Your task to perform on an android device: My wife has asked me to buy a car for our comfort and touring, and I too have been thinking of buying a used car for a long time. I decided to buy my favorite car, the BMW X7 SUV, so search for the used BMW X7 SUV car in good condition in the Edmunds app.
Image 0: 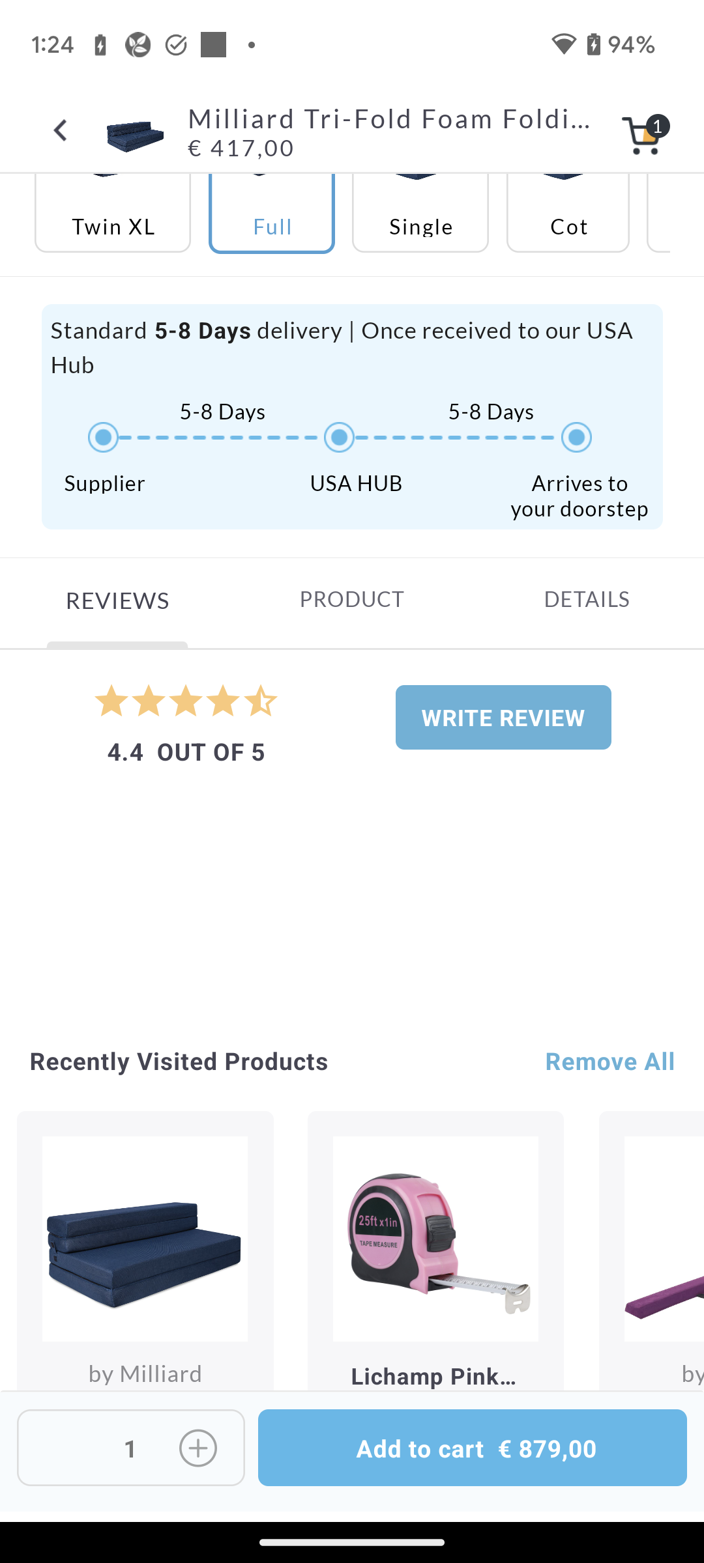
Open the Edmunds app.
Step 0: open app "Edmunds"
Image 1: 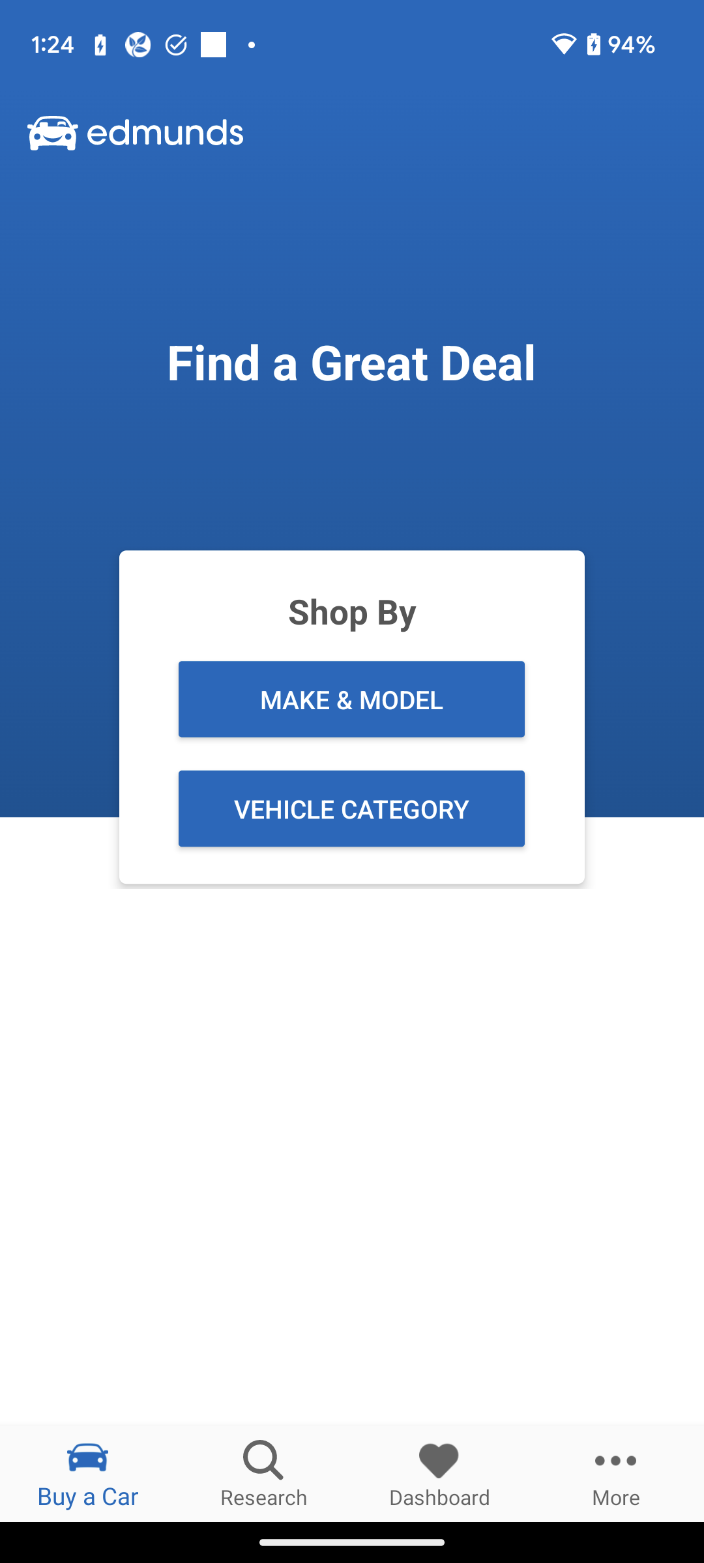
Click on the Research tab at the bottom of the screen to search for the cars.
Step 1: click (264, 1474)
Image 2: 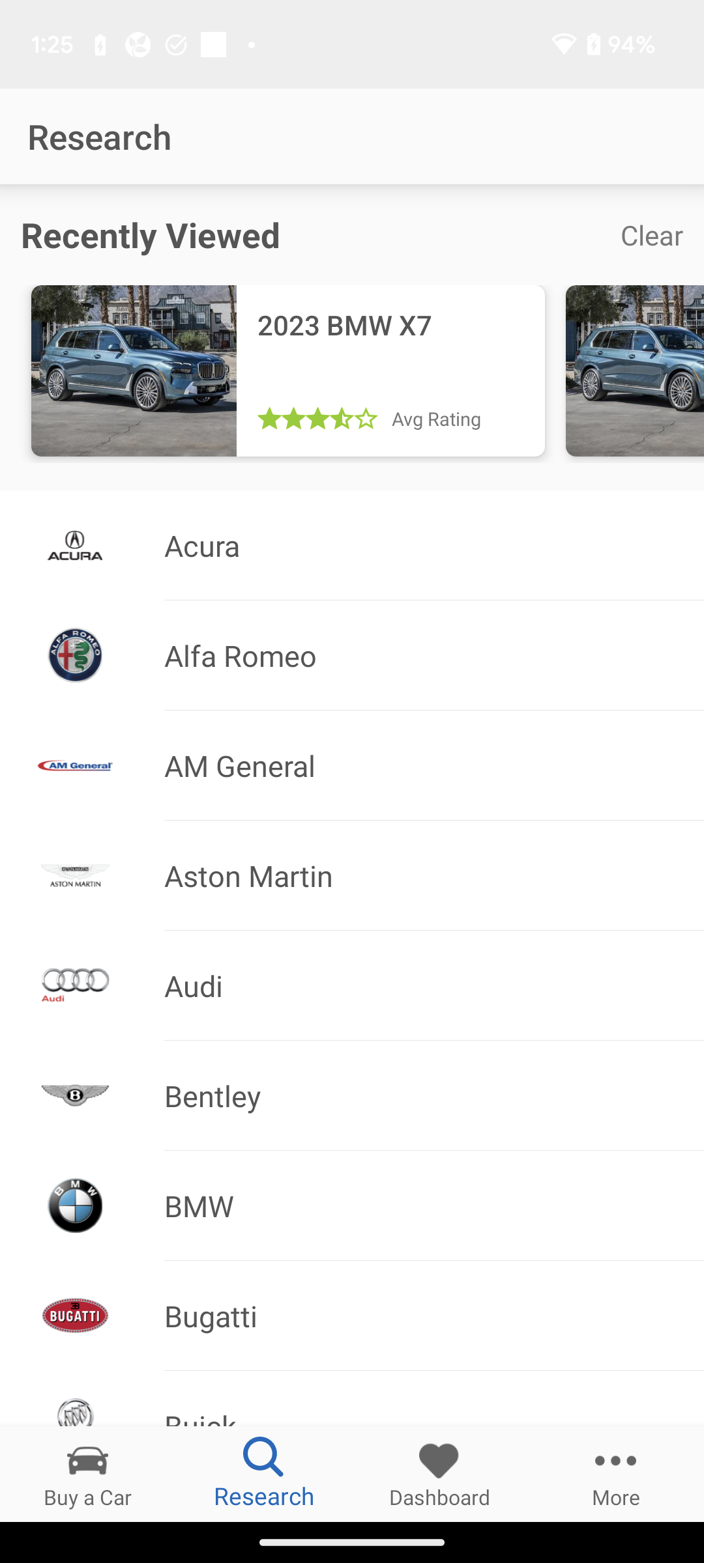
Click on the BMW option to select the brand.
Step 2: click (427, 1205)
Image 3: 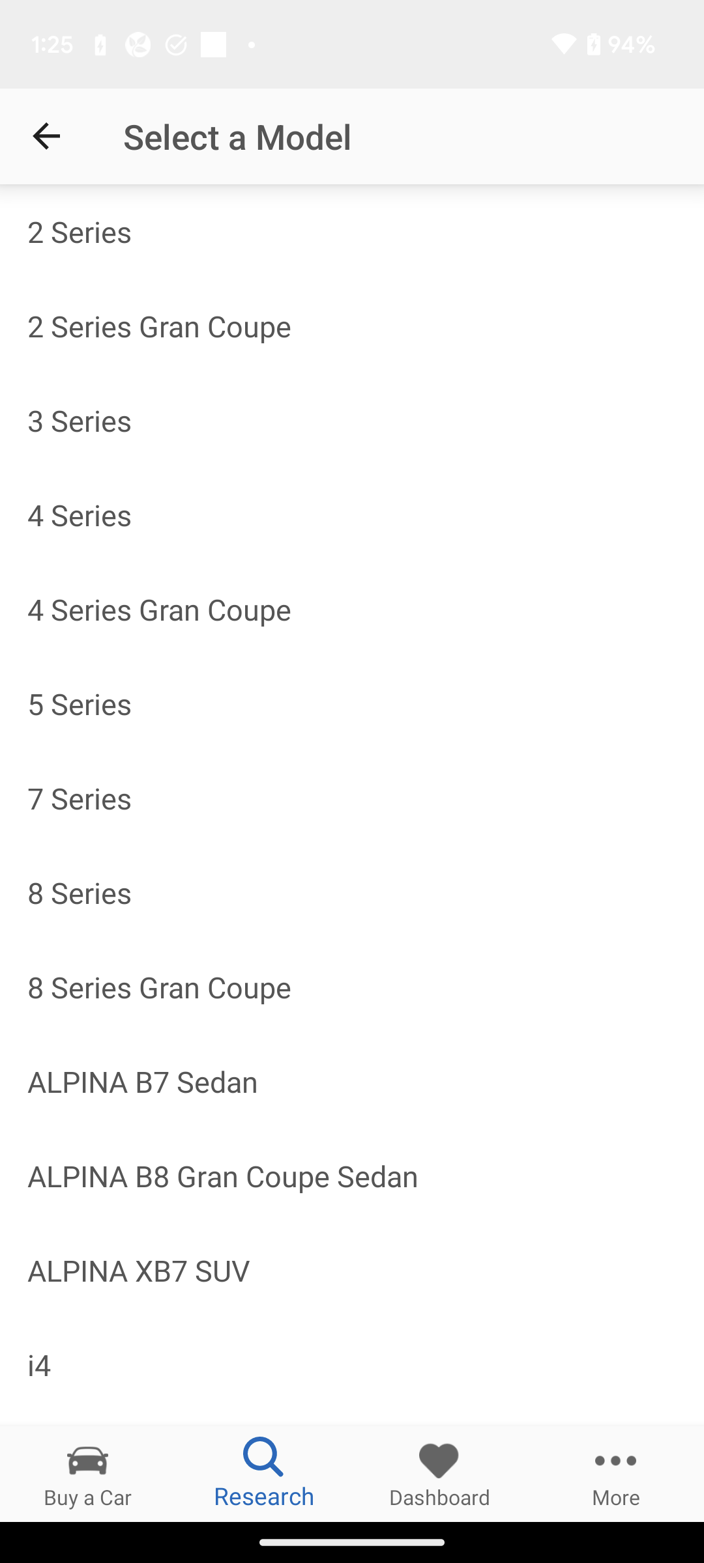
Scroll down to view the X7 model of this car brand.
Step 3: scroll down
Image 4: 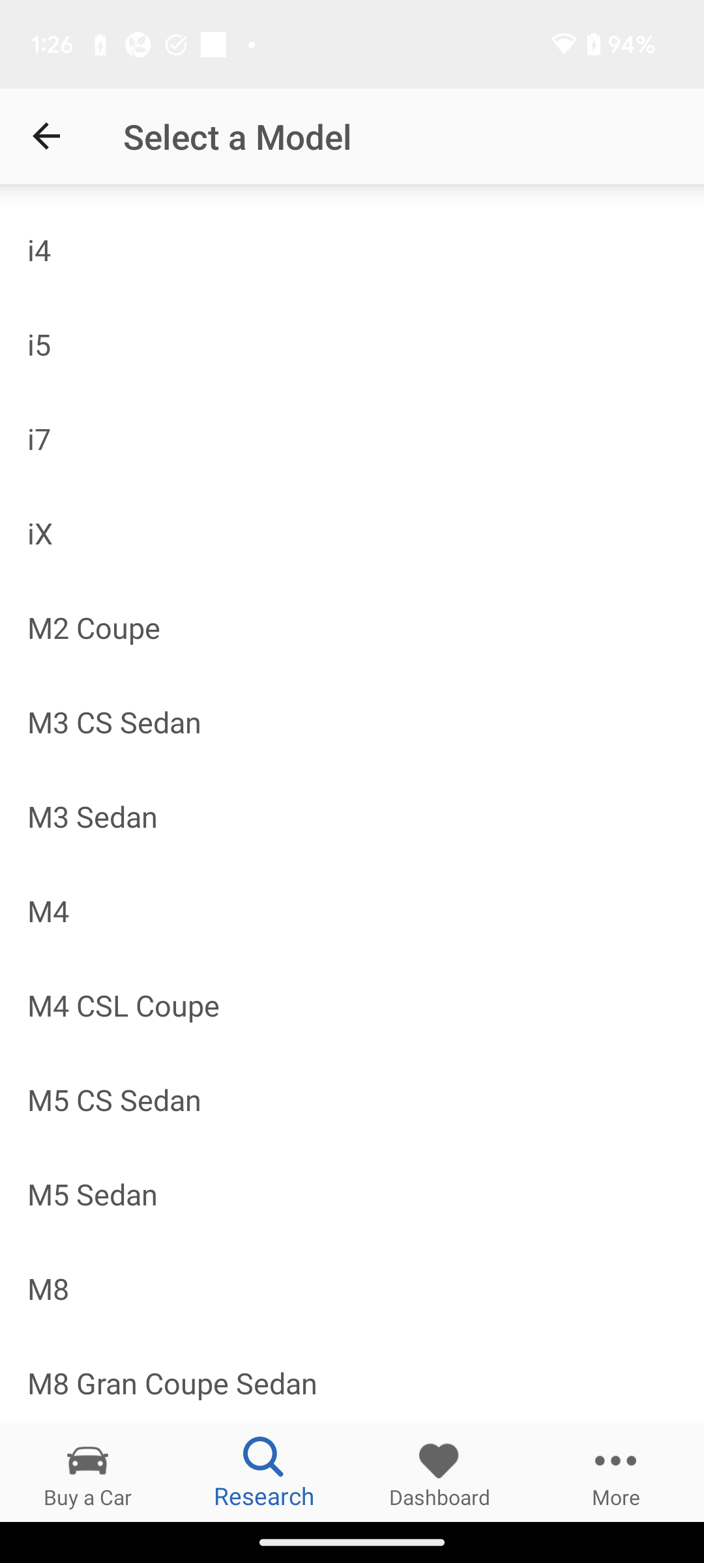
Scroll down to view the X7 model of this car brand.
Step 4: scroll down
Image 5: 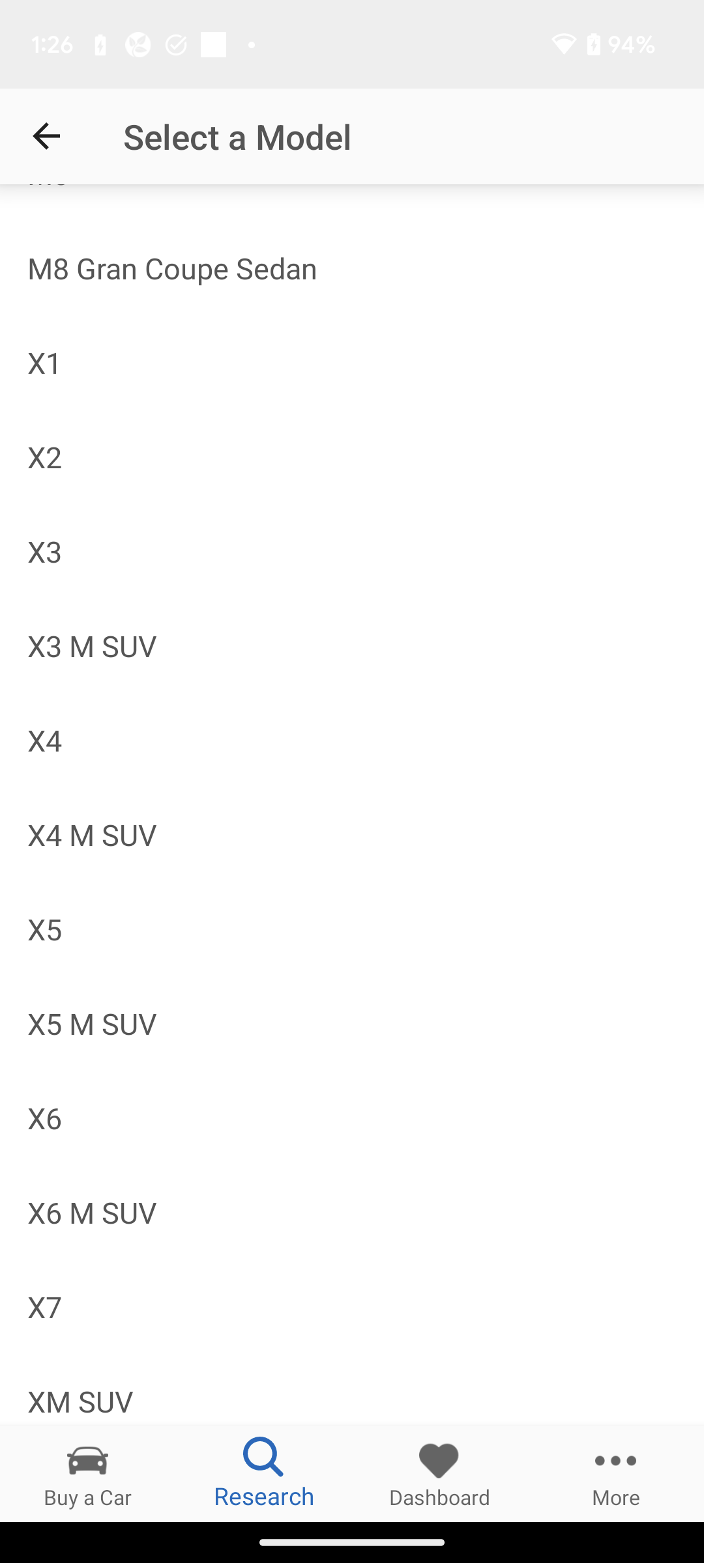
Scroll down to view the X7 model of this car brand.
Step 5: scroll down
Image 6: 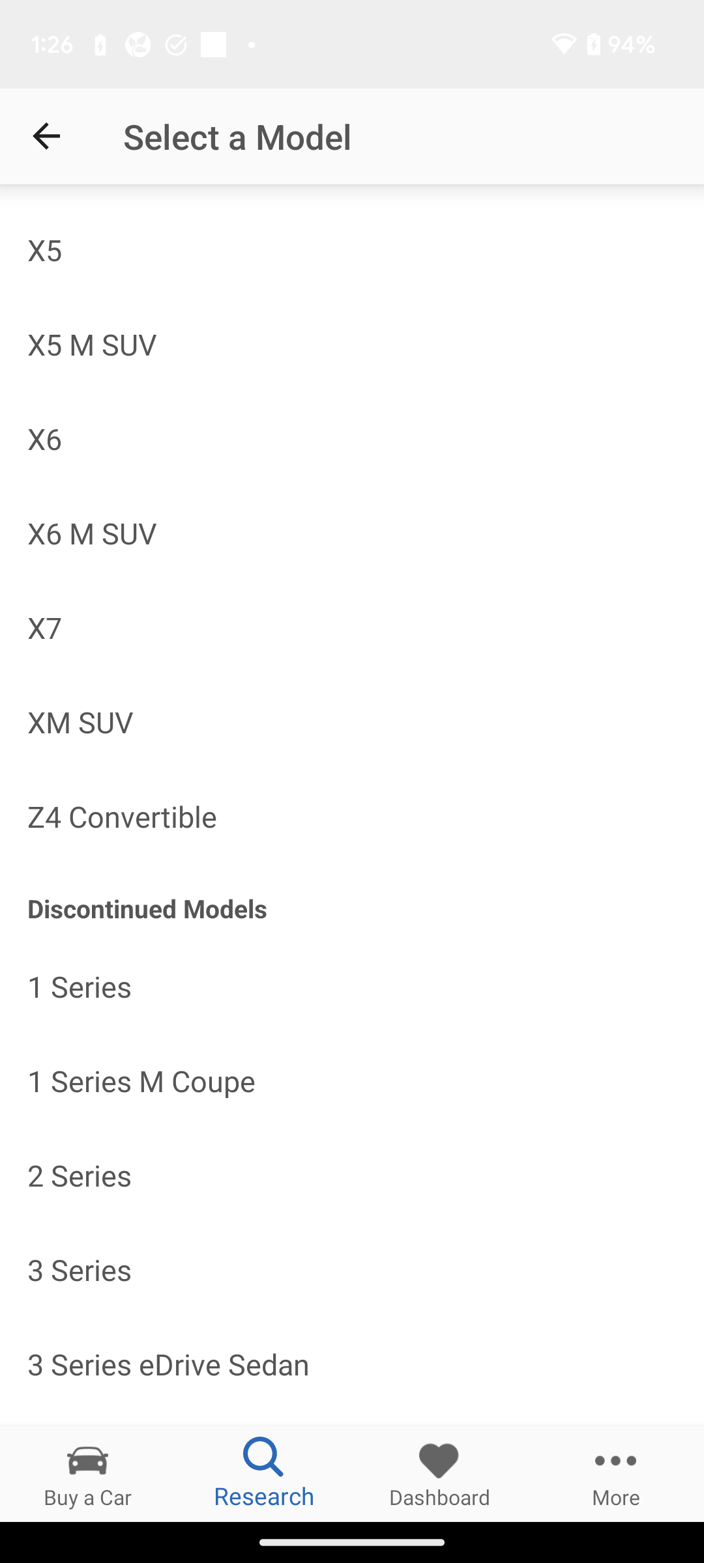
Click on the X7 option to select the model of this car brand.
Step 6: click (352, 627)
Image 7: 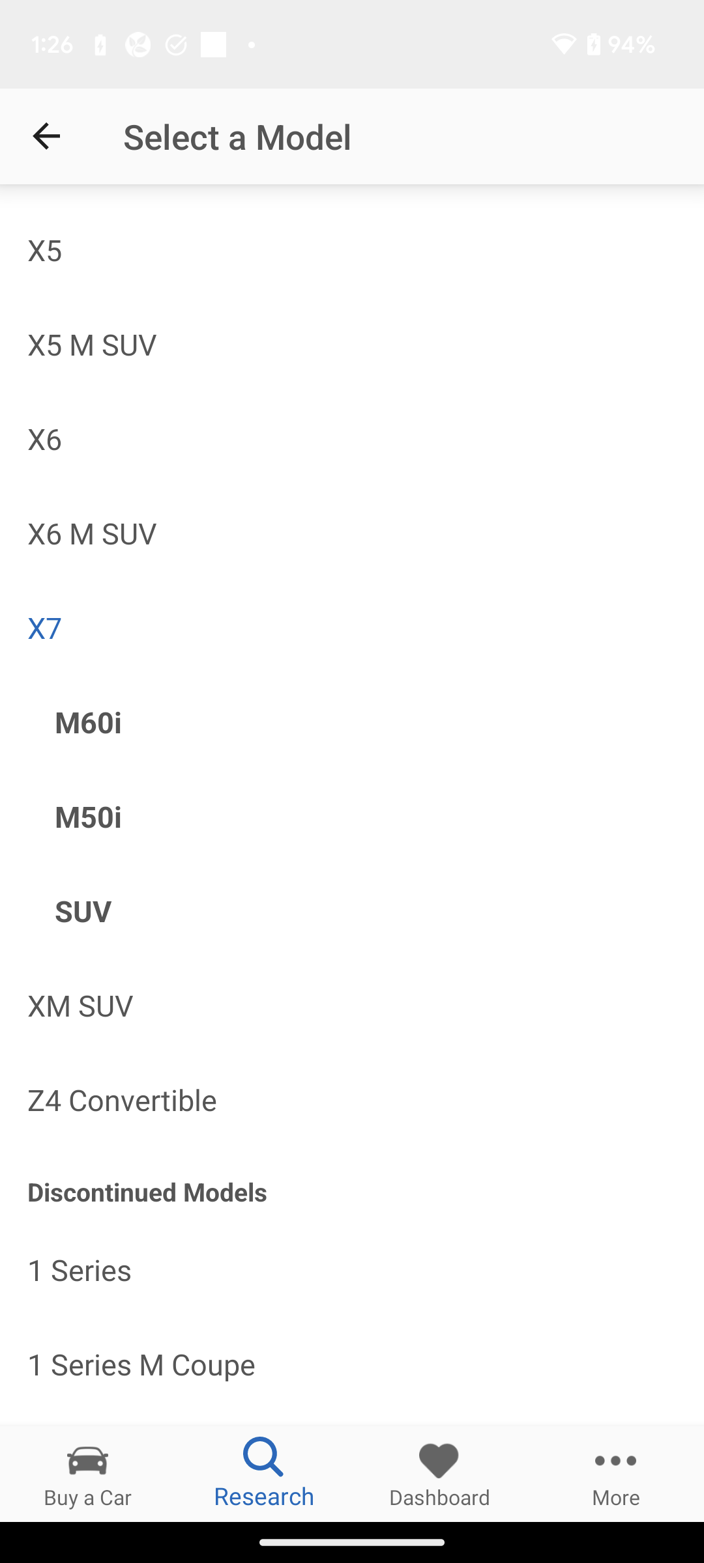
Click on the SUV option to select the version of this car.
Step 7: click (366, 910)
Image 8: 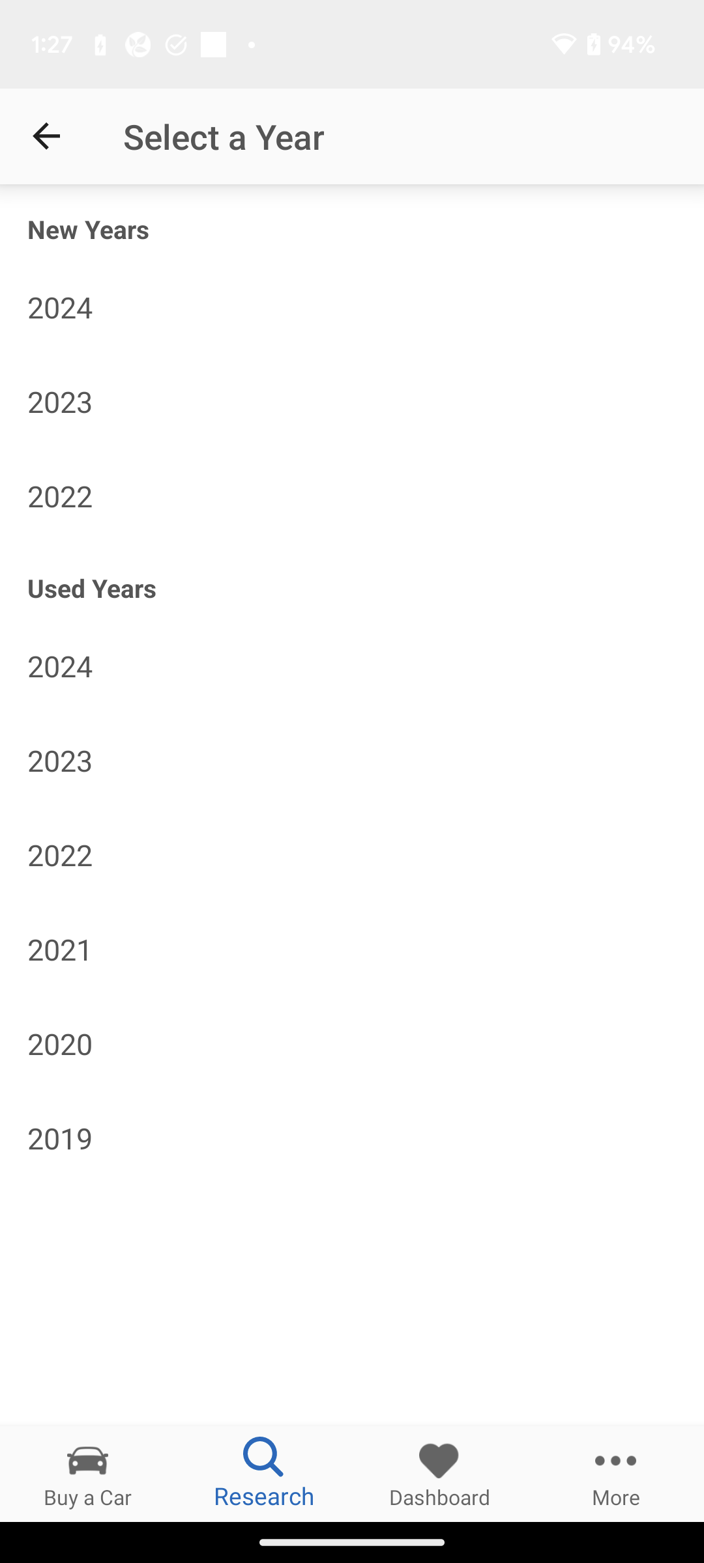
Click on the 2023 option of the Used Years section.
Step 8: click (352, 760)
Image 9: 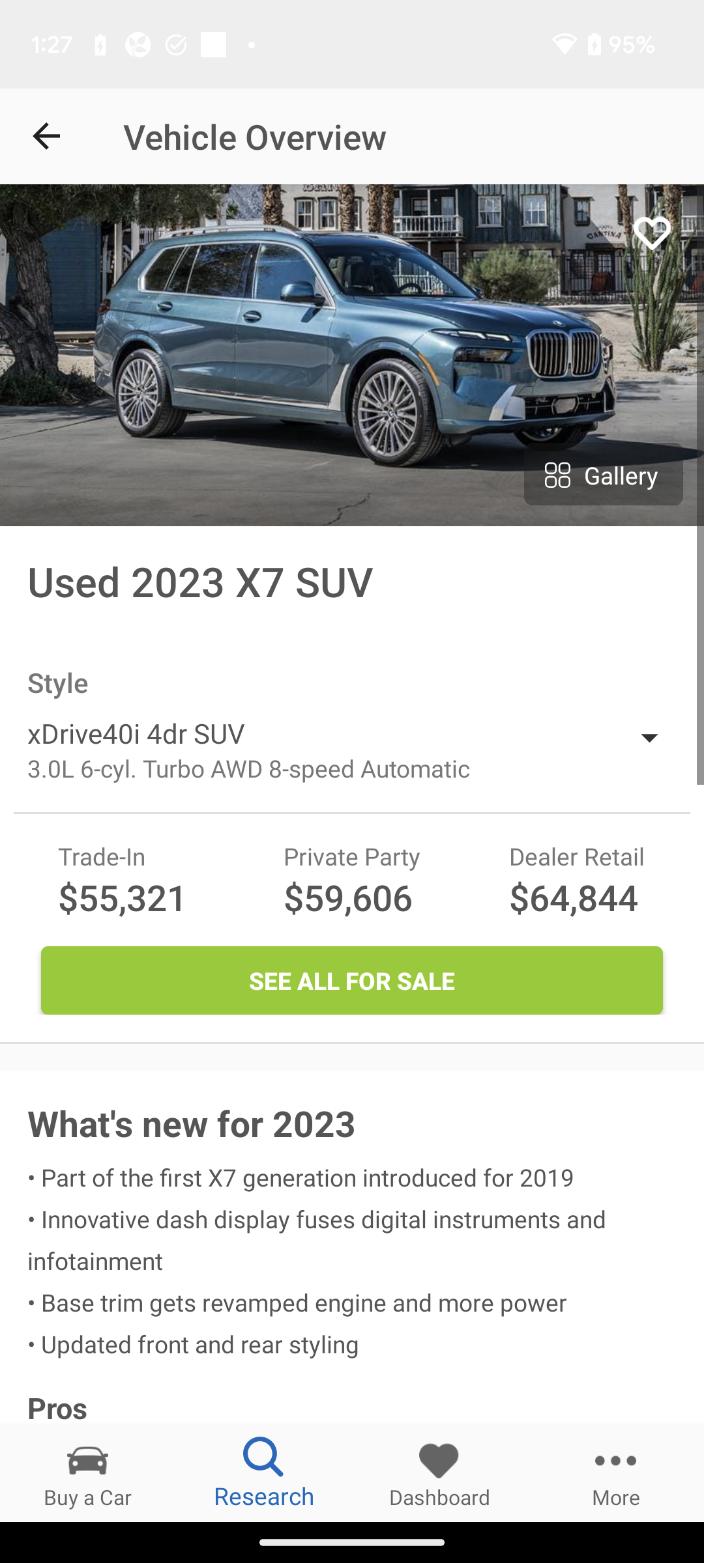
Click on the SEE ALL FOR SALE button to view the cars.
Step 9: click (351, 980)